Your task to perform on an android device: I'd want to check items that i added in cart
Image 0: 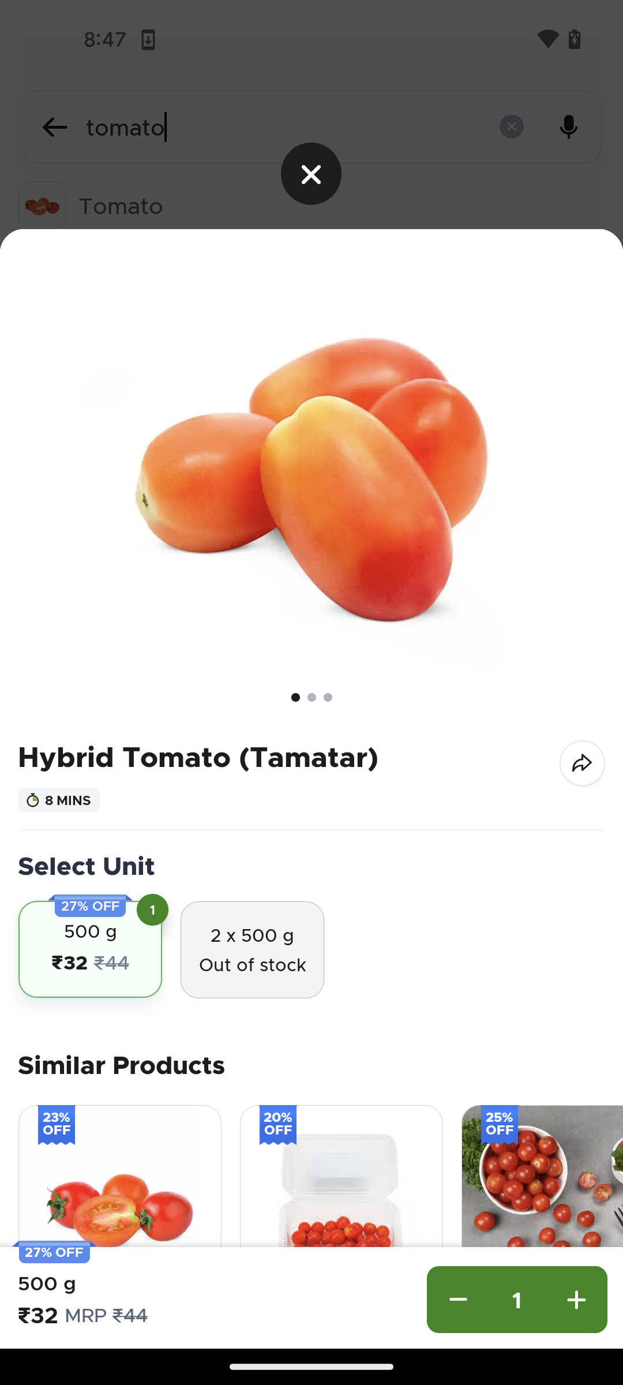
go back
Step 0: press back button
Image 1: 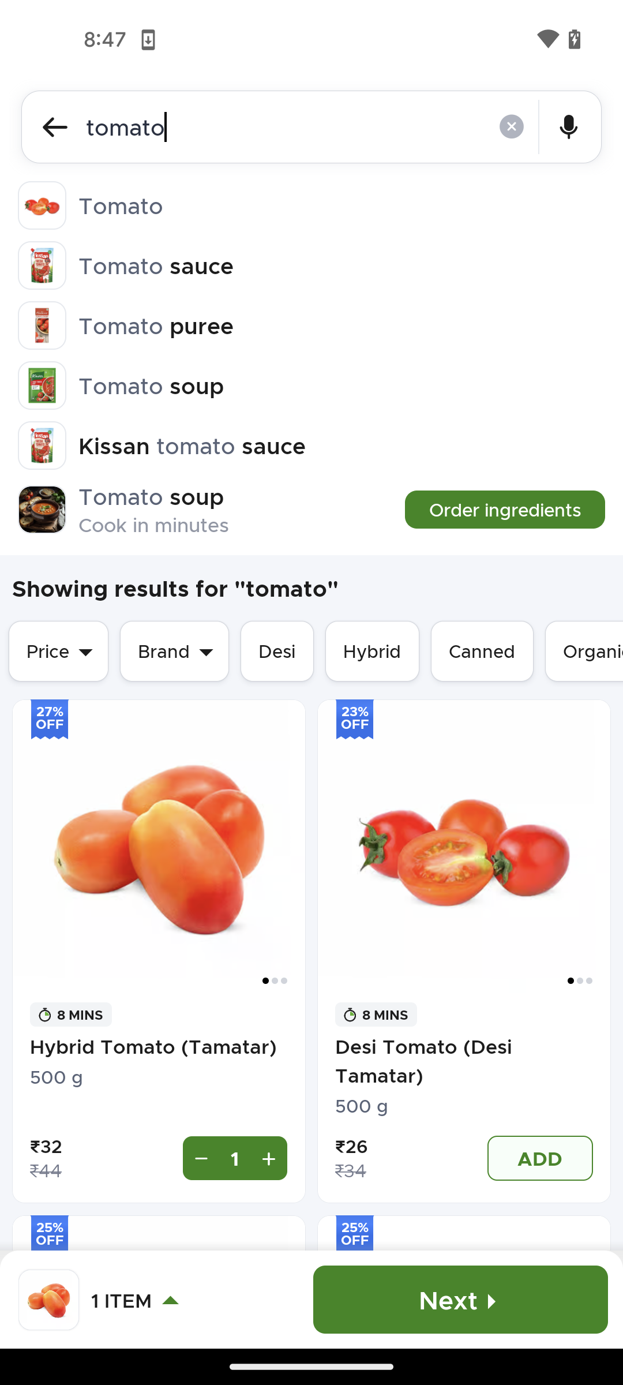
click on the next button at the bottom of the screen
Step 1: click (491, 1315)
Image 2: 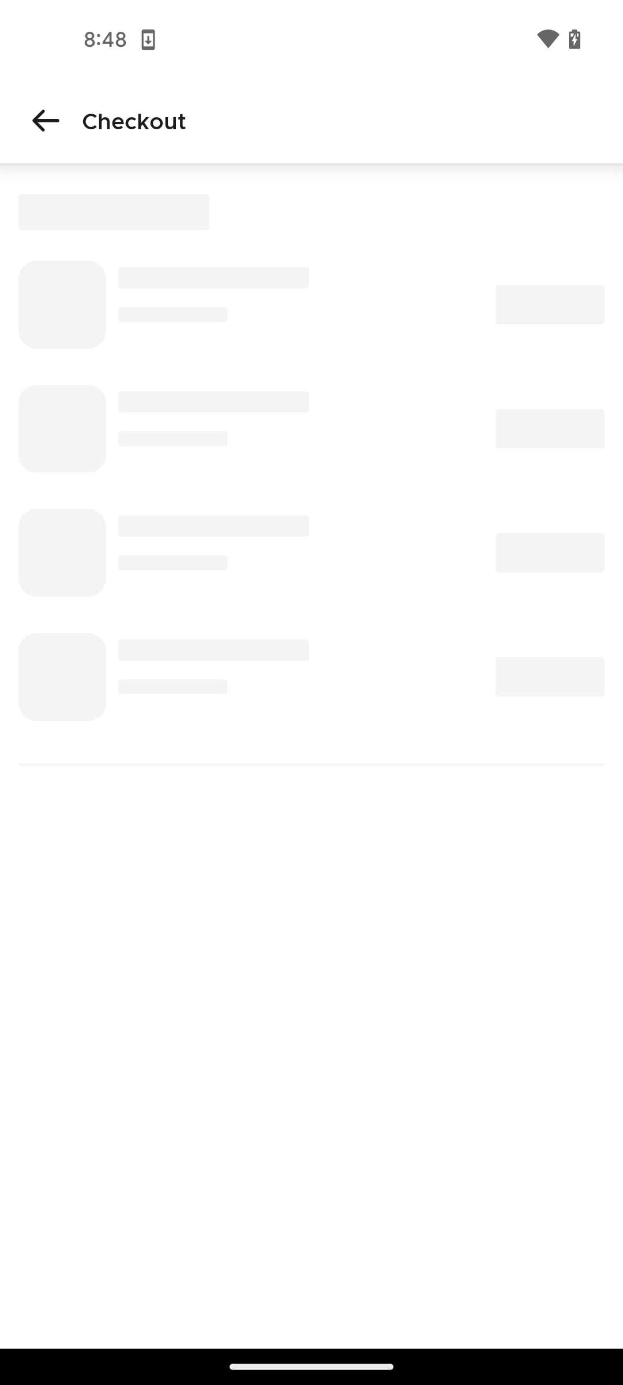
click on the next button at the bottom of the screen
Step 2: wait